Your task to perform on an android device: These Nike Roshe One sneakers looking good and I want to add these sneakers to my wishlist, so add Nike Roshe One sneakers to my wishlist in Nike app.
Image 0: 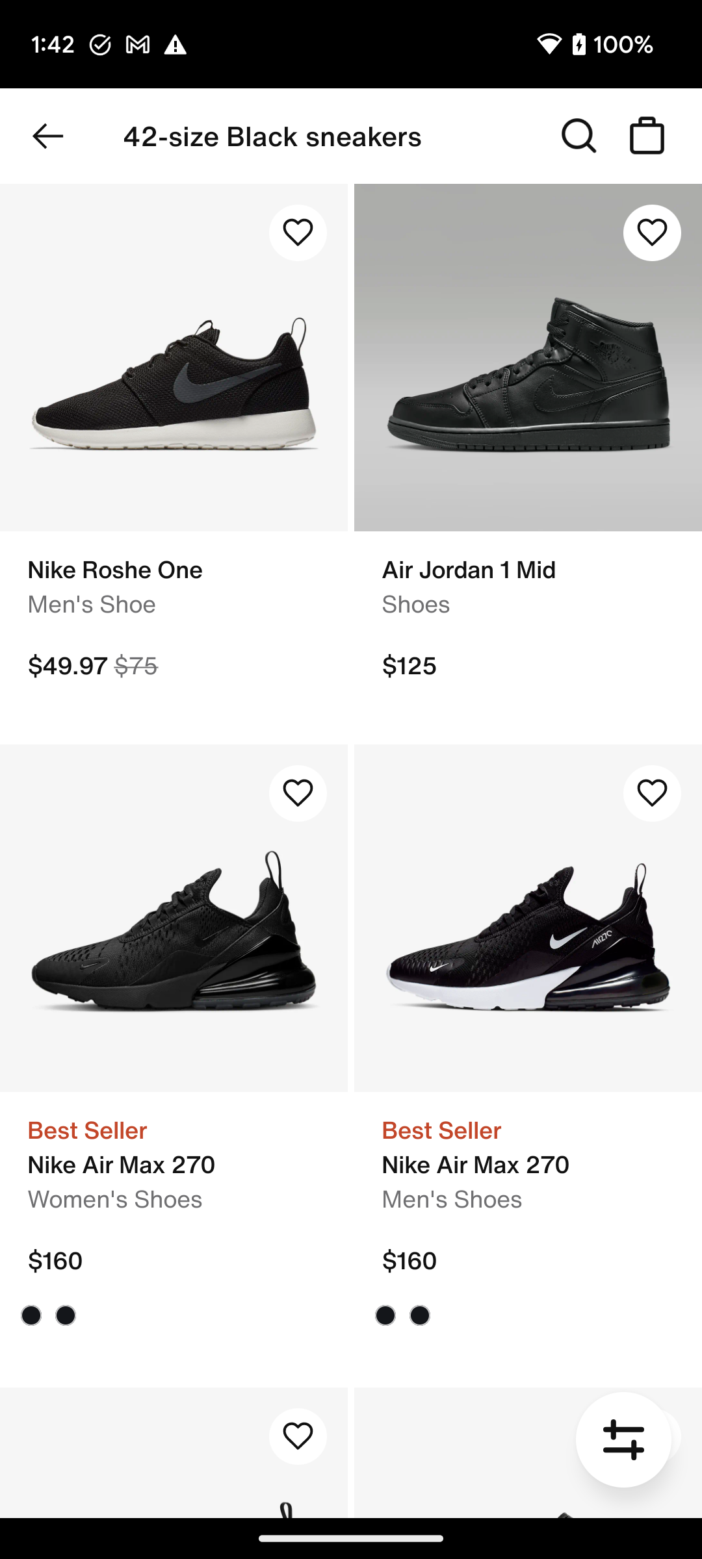
Click on the Nike Roshe One sneaker to add these sneakers to my wishlist.
Step 0: click (173, 464)
Image 1: 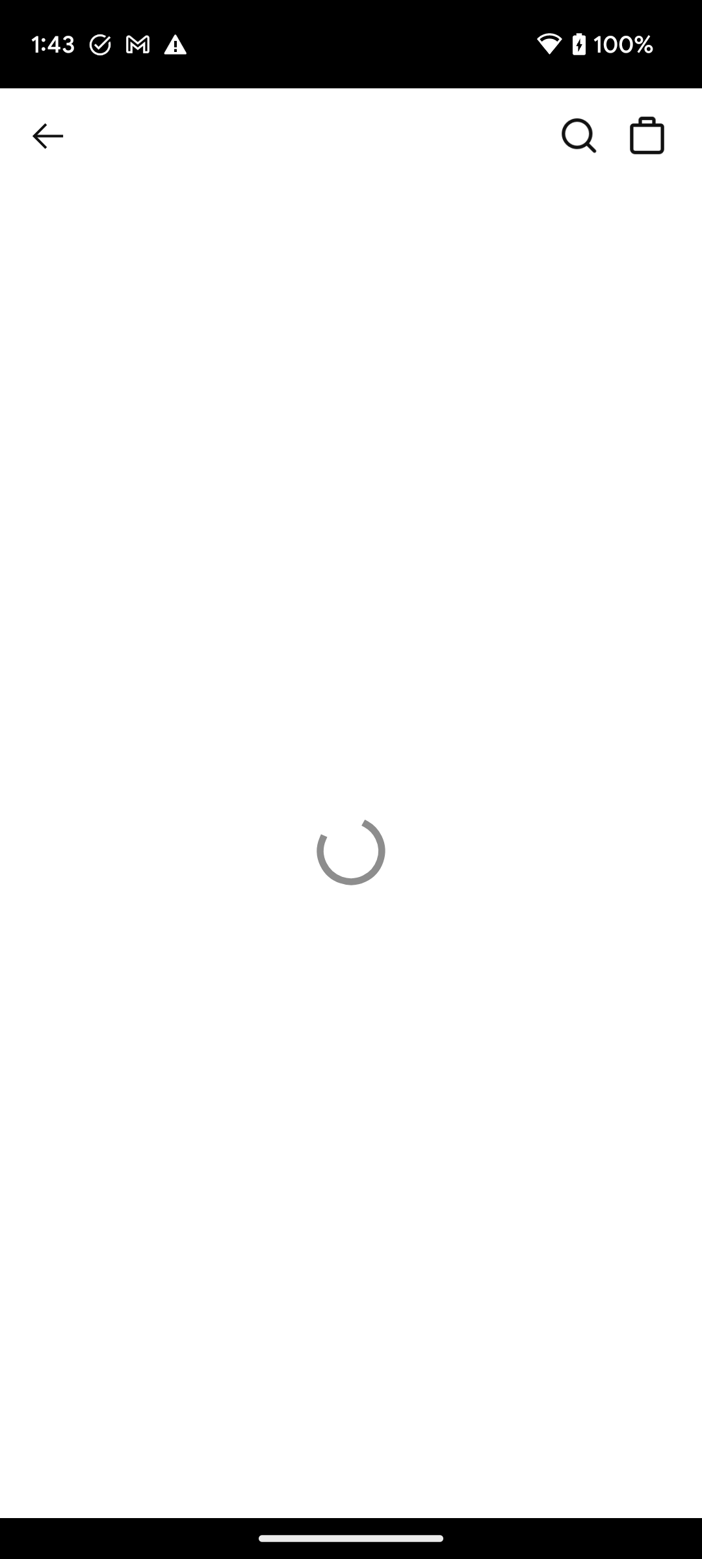
Click on the Nike Roshe One sneaker to add these sneakers to my wishlist.
Step 1: wait
Image 2: 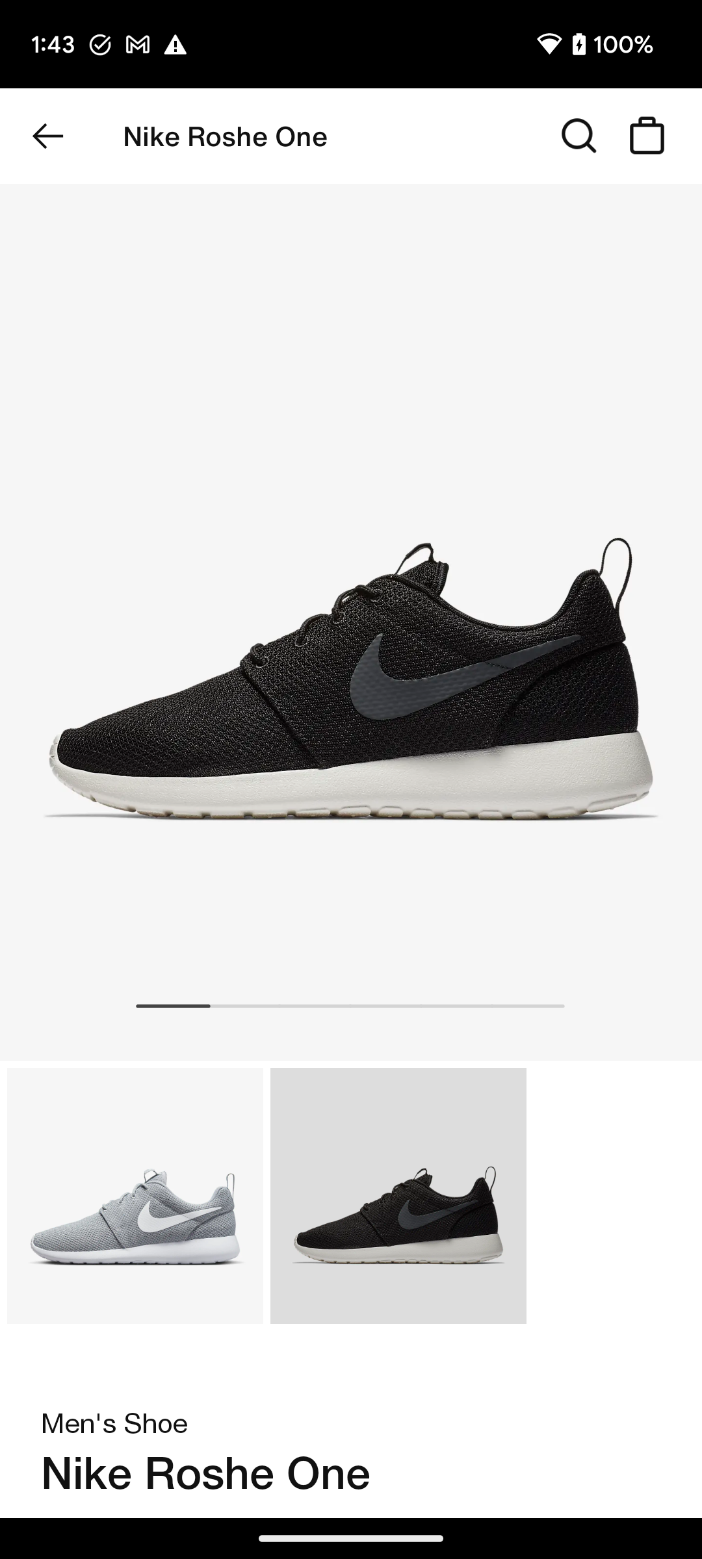
Scroll down to view add to bag option.
Step 2: scroll down
Image 3: 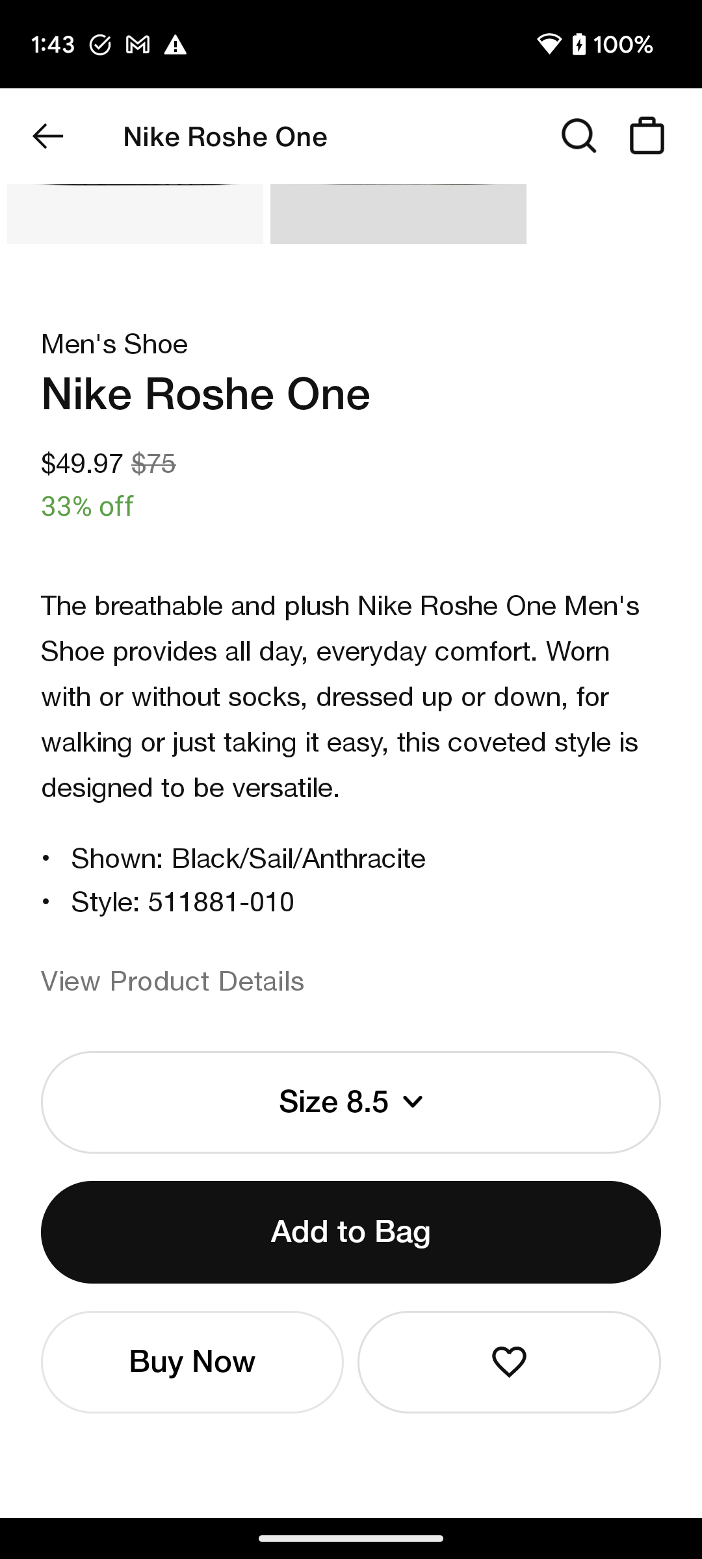
Click on the Add to Bag option to add these sneakers to my bag.
Step 3: click (350, 1232)
Image 4: 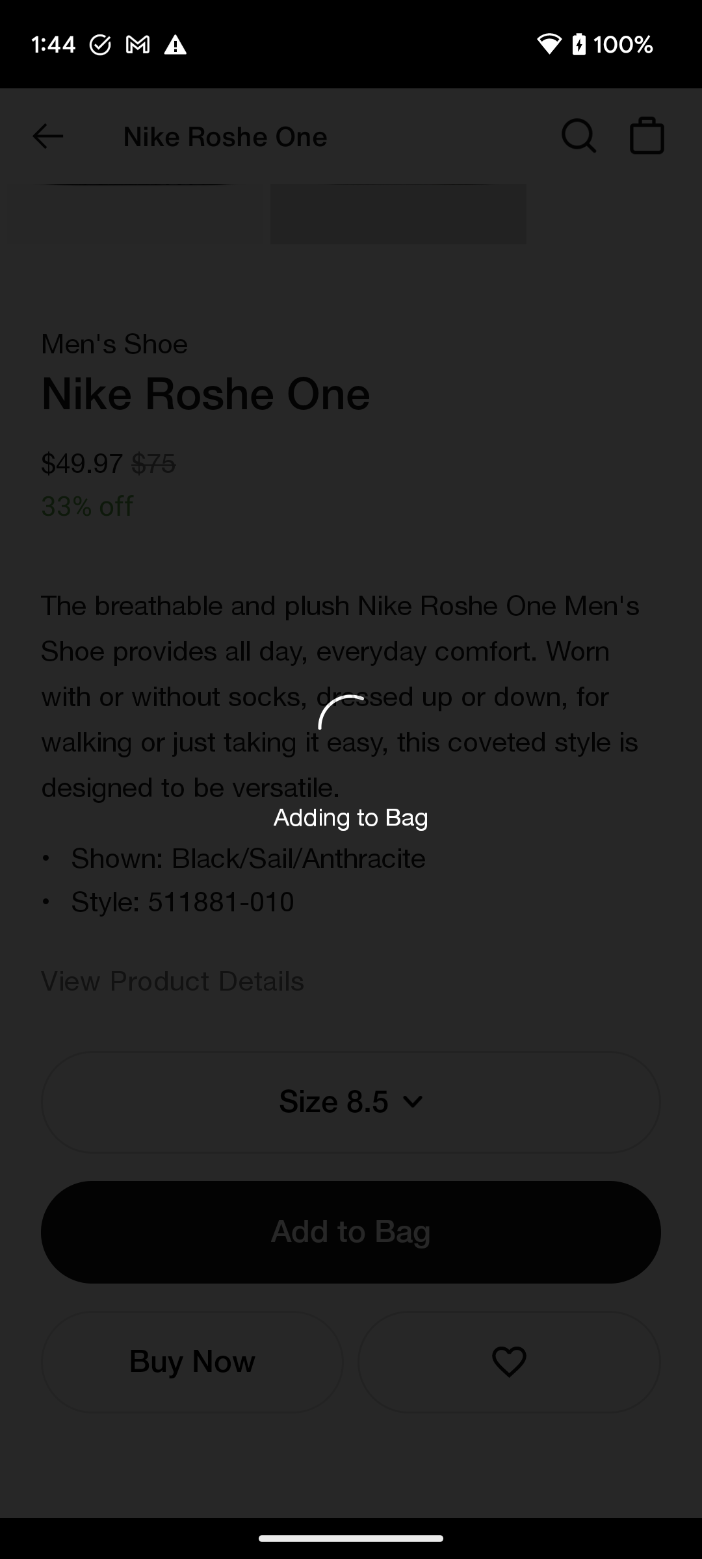
Click on the Add to Bag option to add these sneakers to my bag.
Step 4: wait